Your task to perform on an android device: Utilise the Weather Channel app to look for the Sao Paulo, Brazil, weather map.
Image 0: 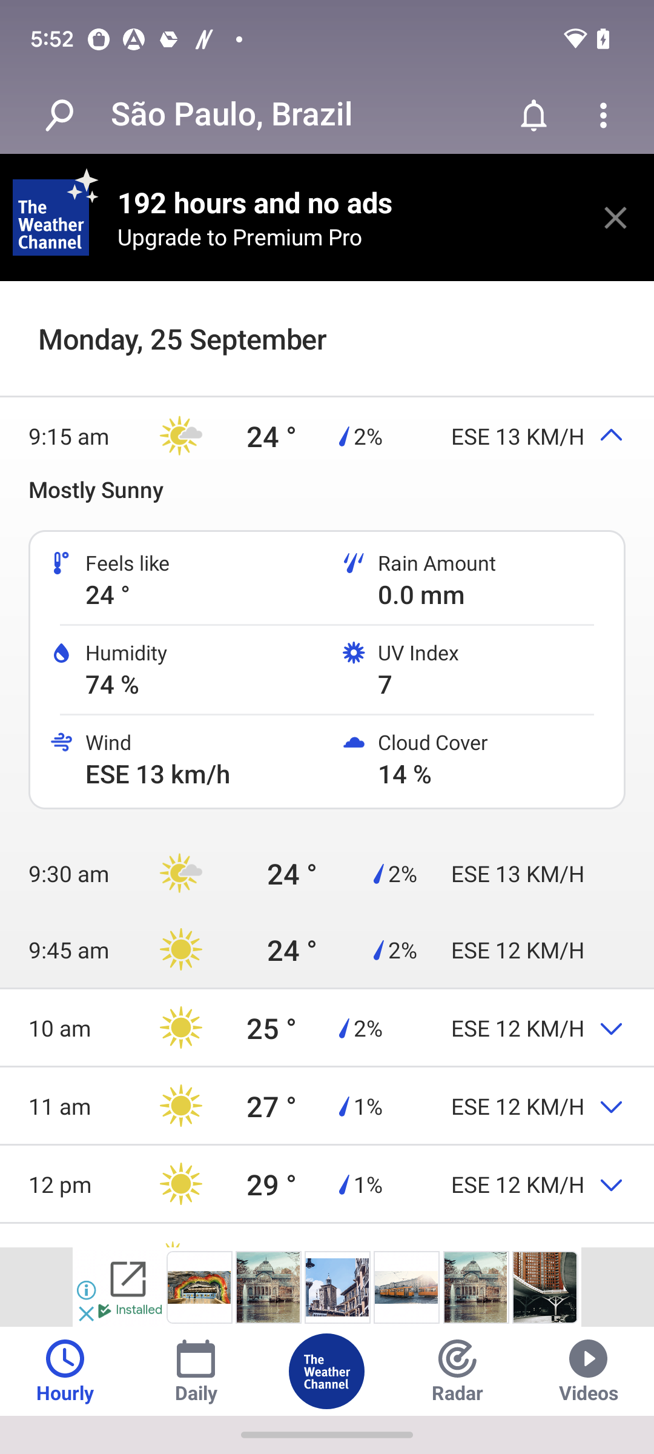
Go to the Radar section at the bottom of the screen
Step 0: click (458, 1371)